Your task to perform on an android device: I want campus shoes in a size 10, since that's what I fit into. To find shoes, utilize the Tata CLiQ app and set the size filter to 10.
Image 0: 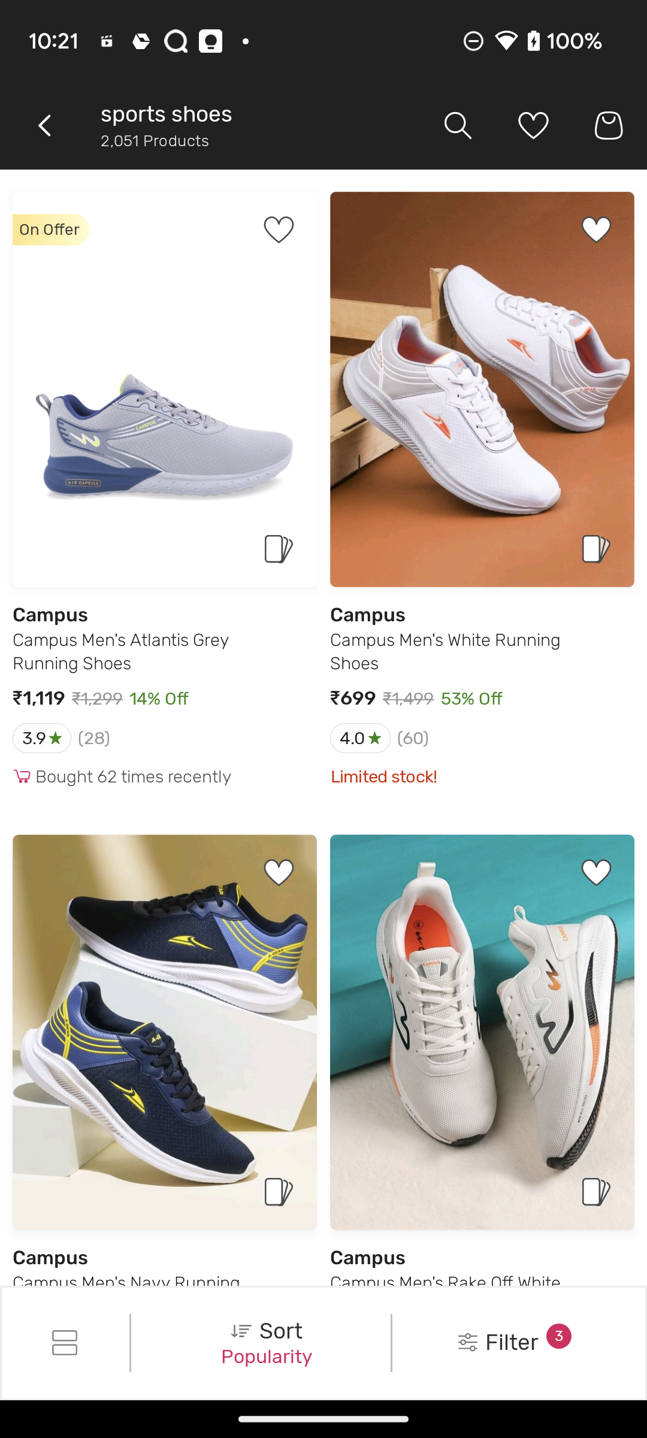
Click on the Filter option at the bottom right corner of the screen
Step 0: click (540, 1340)
Image 1: 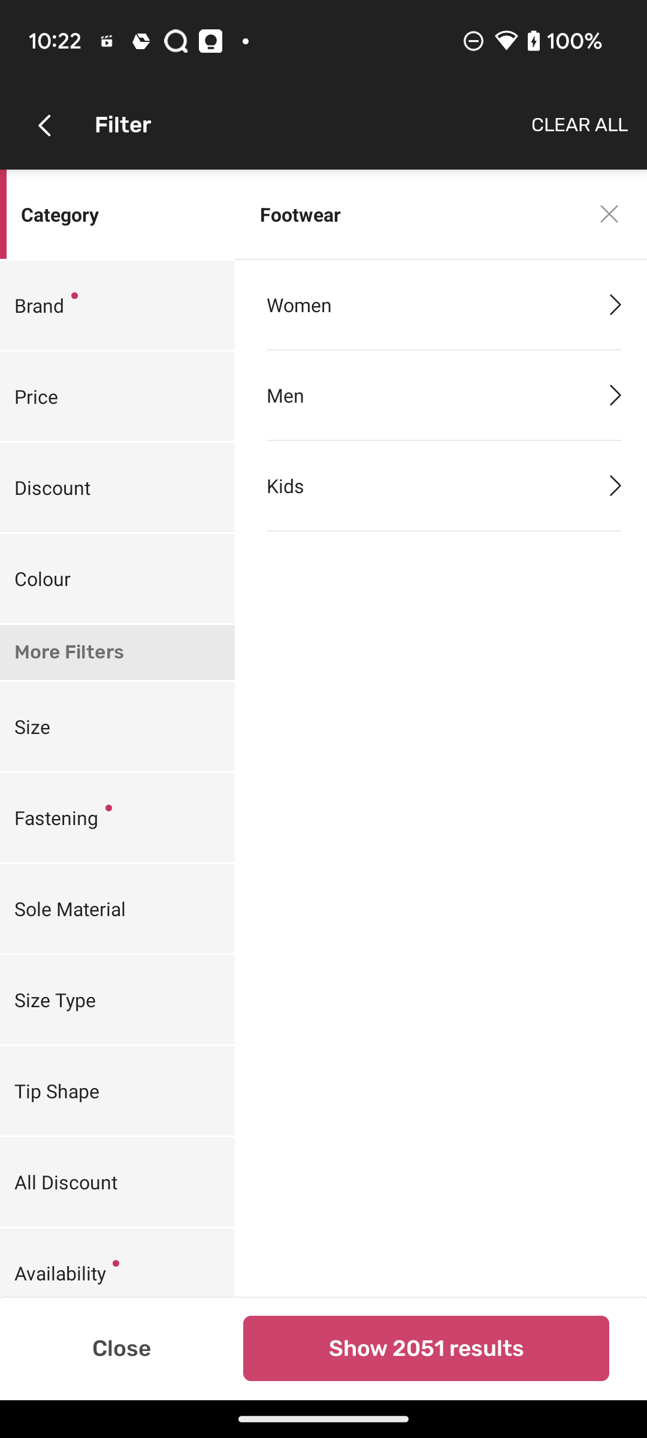
Click on the Size Filter
Step 1: click (28, 726)
Image 2: 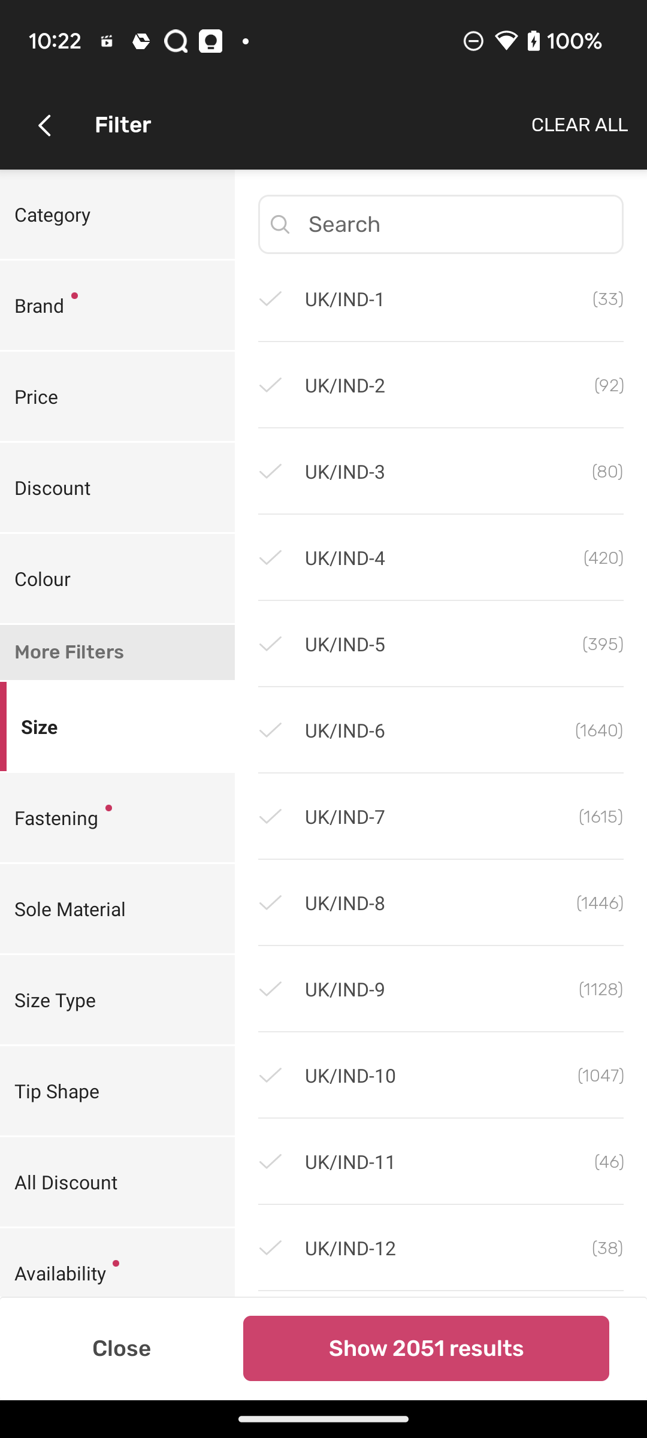
Click on UK/IND-10 Size
Step 2: click (346, 1075)
Image 3: 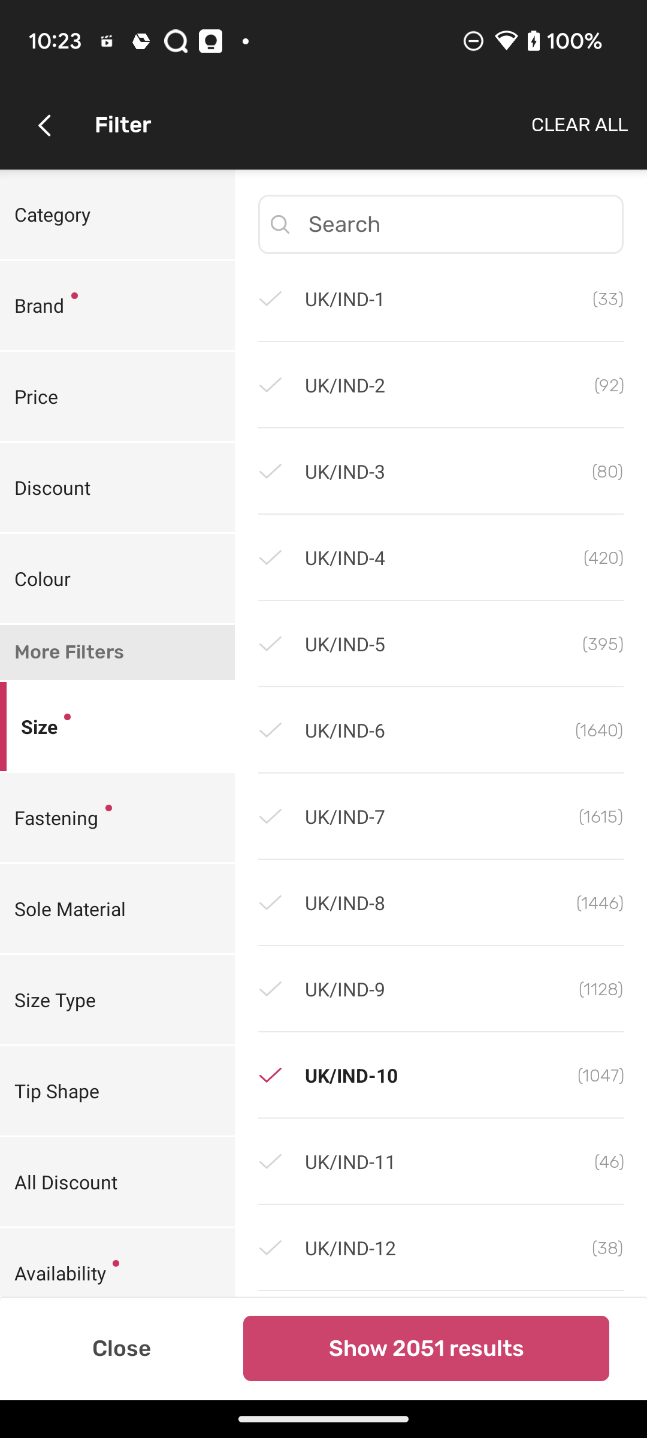
Click on Show 2051 results at the bottom right corner of the screen
Step 3: click (426, 1348)